Your task to perform on an android device: I want to share a woodworking fair event with my brother through the gmail ID tiago121@gmail.com on the calendar app.
Image 0: 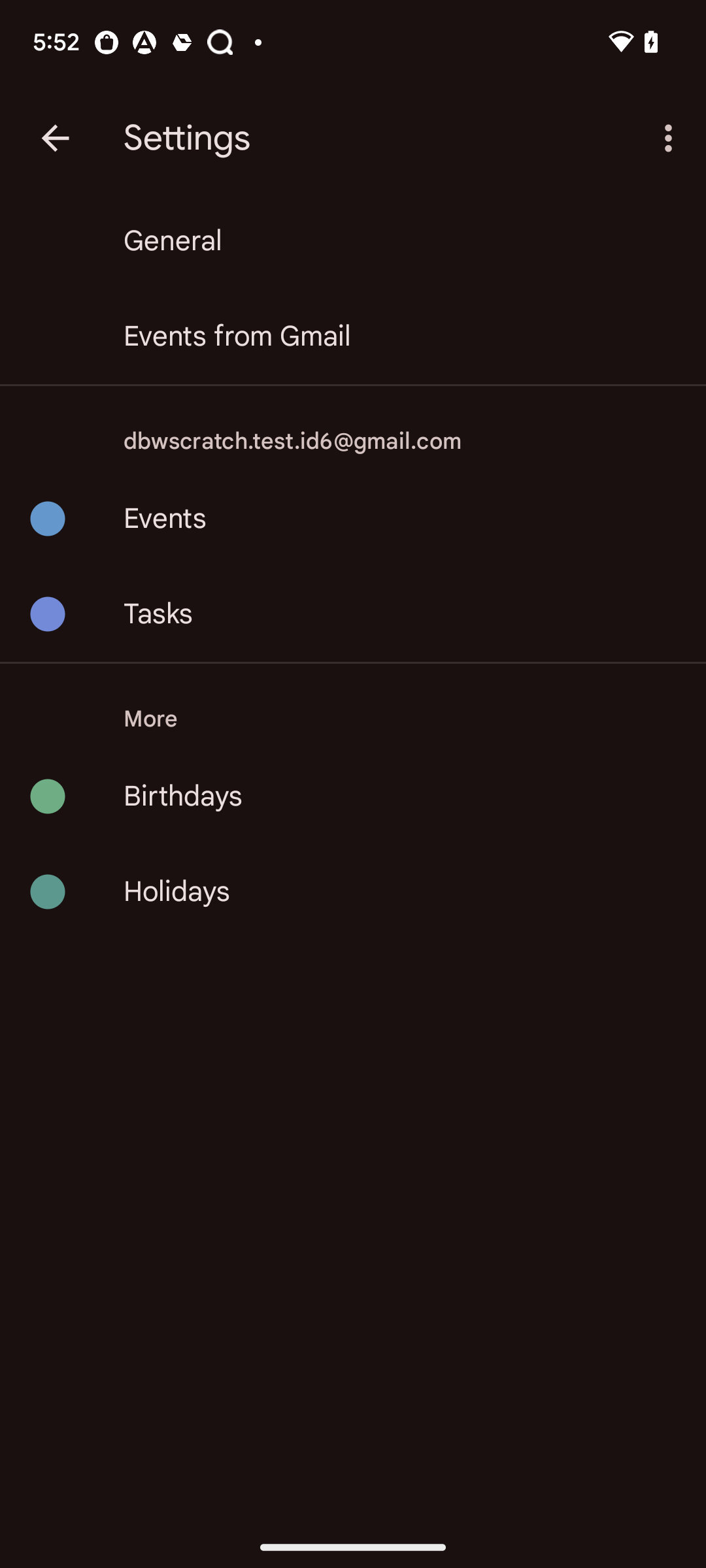
Go back to the previous page
Step 0: press back button
Image 1: 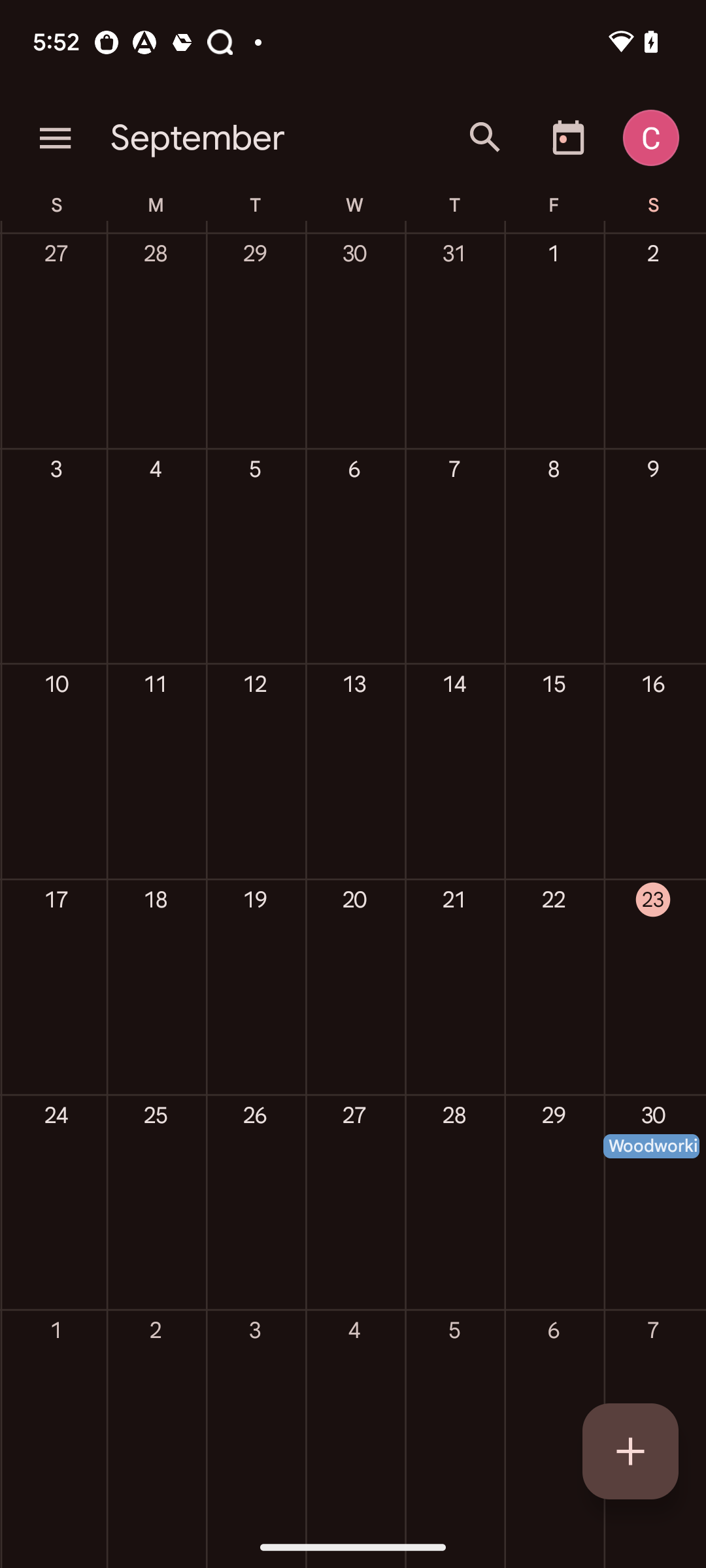
Go to the 30 september
Step 1: click (653, 1203)
Image 2: 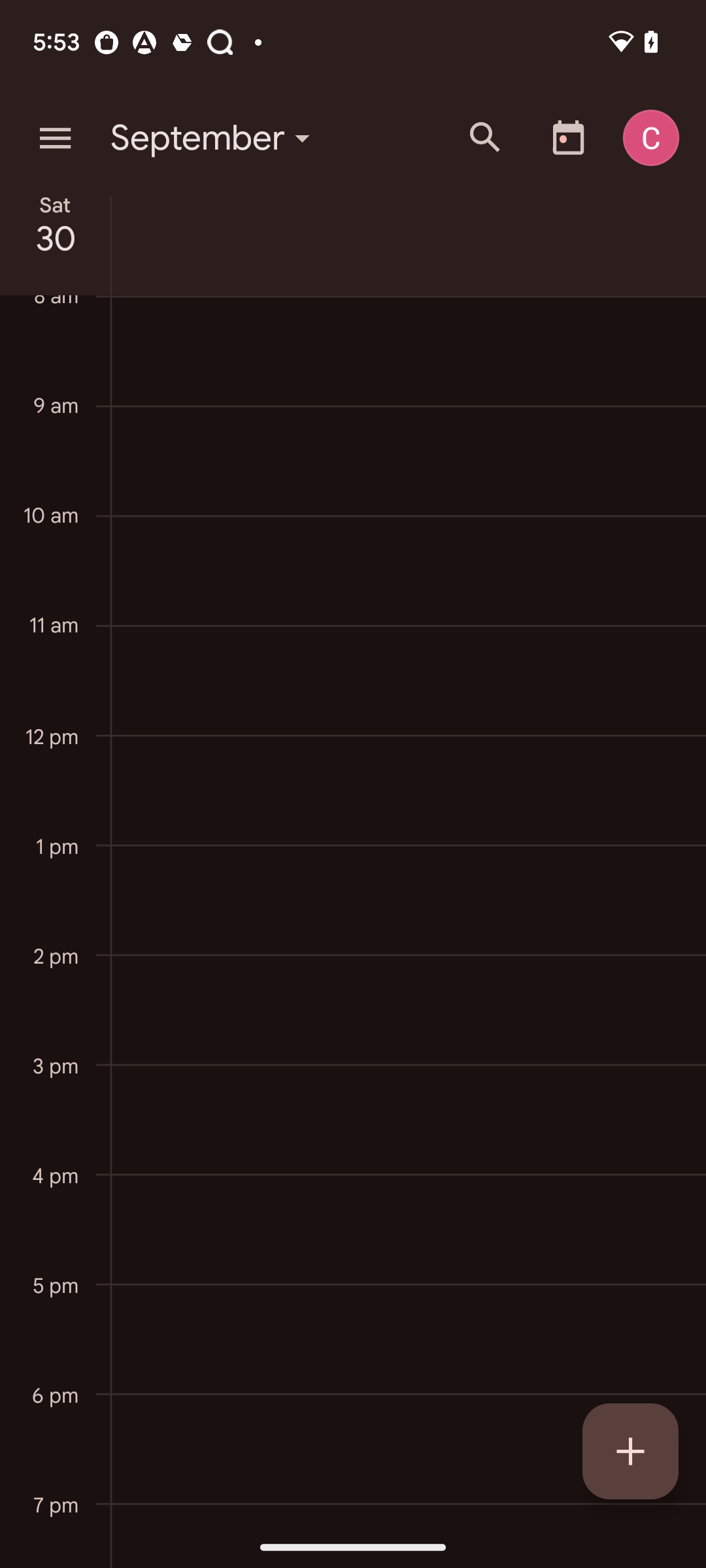
swipe down
Step 2: scroll up
Image 3: 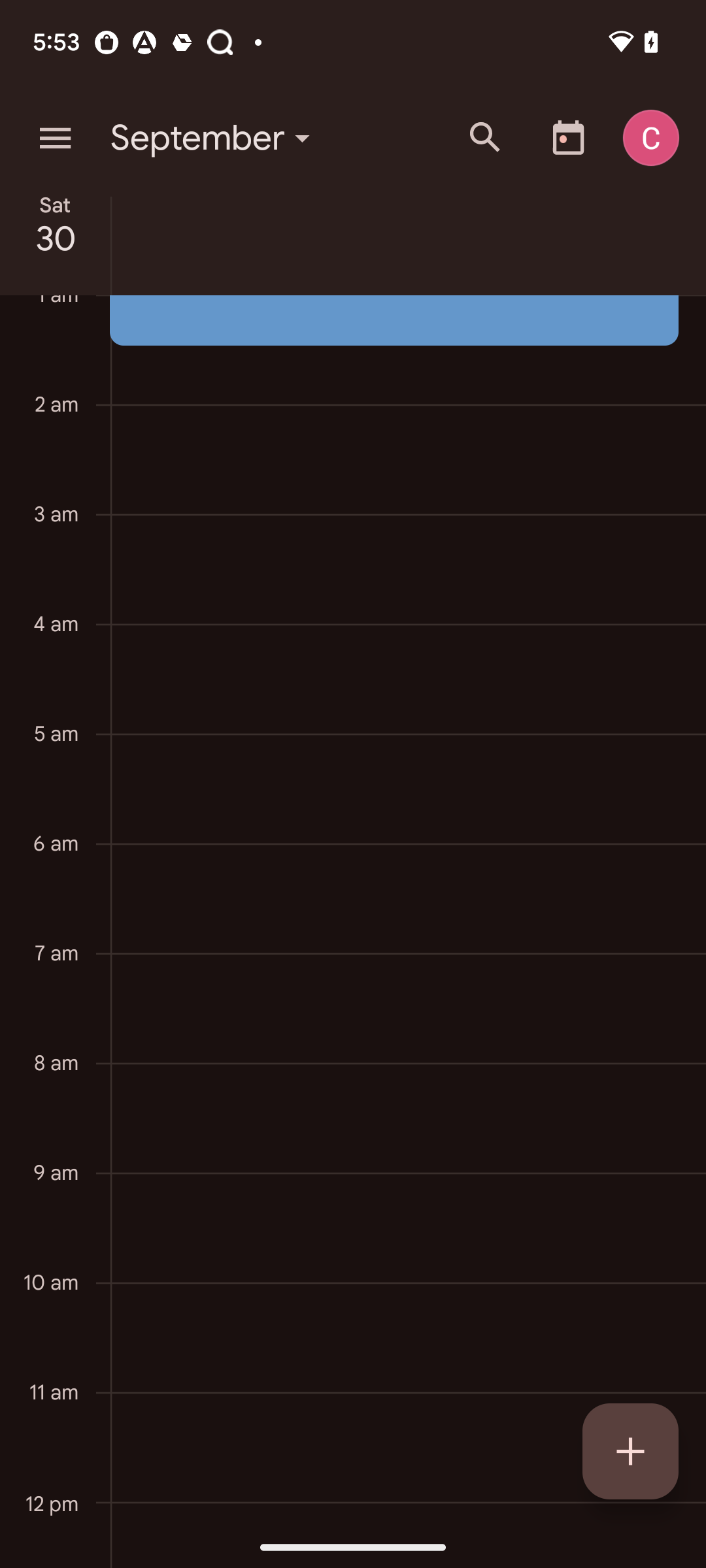
swipe down
Step 3: wait
Image 4: 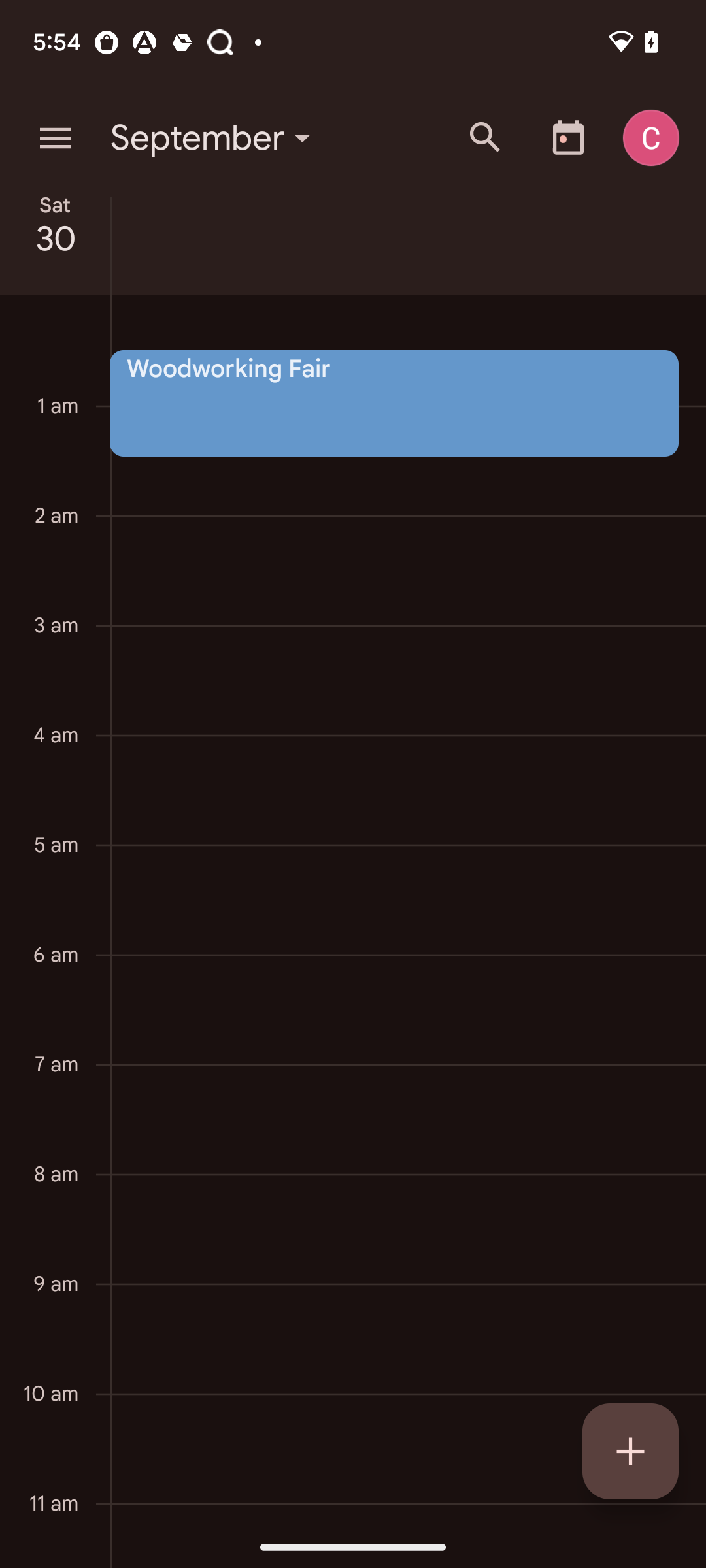
Click on the Woodworking Fair
Step 4: click (394, 403)
Image 5: 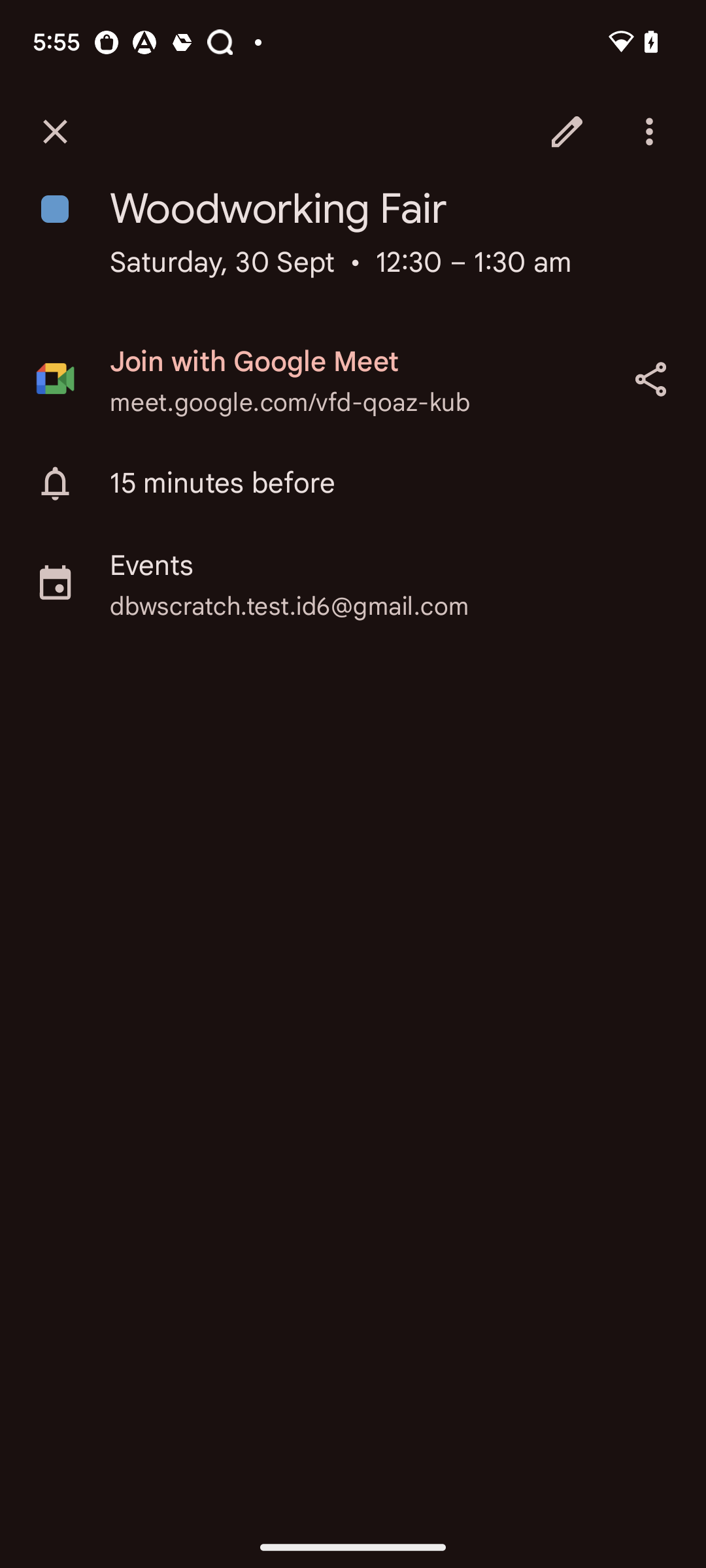
Click on the share icon 
Step 5: click (650, 379)
Image 6: 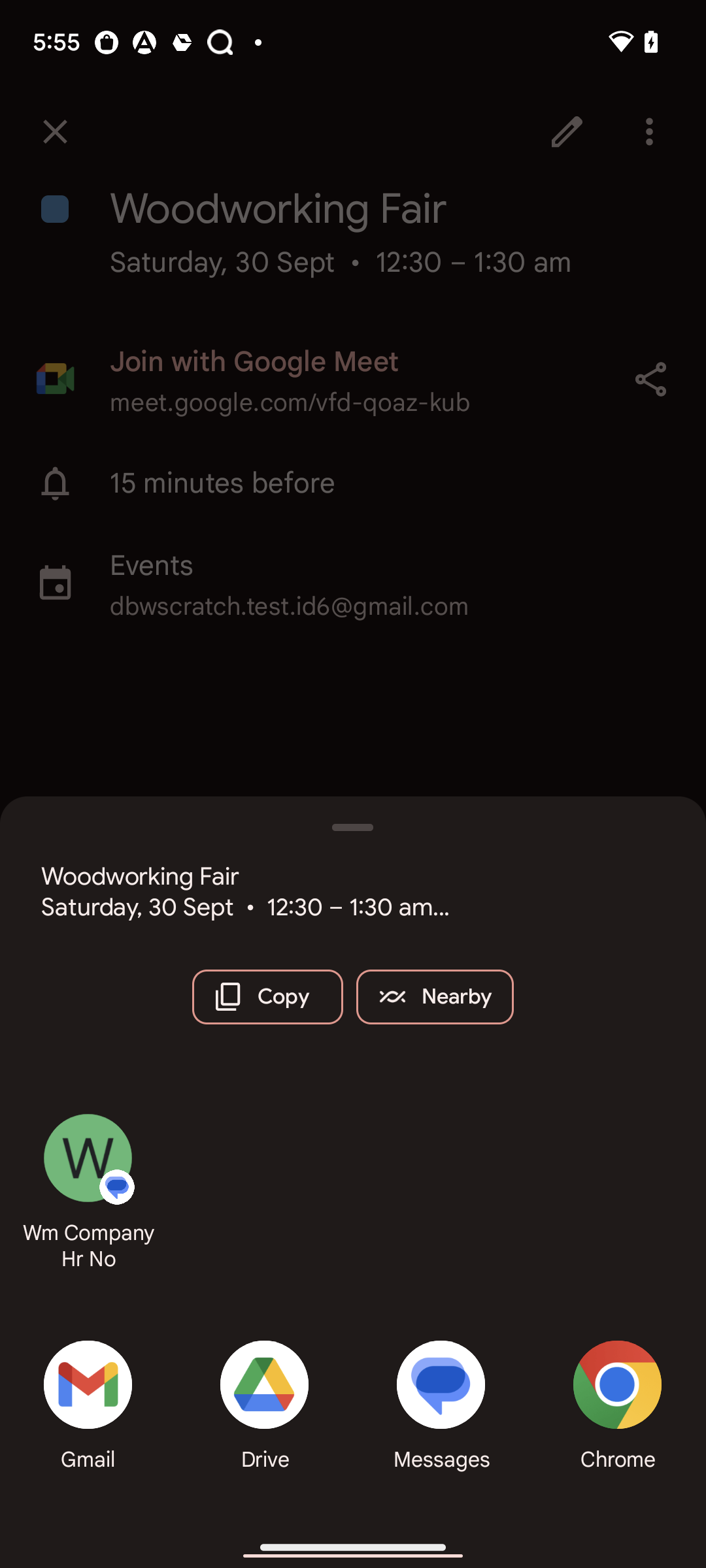
Click on the gmail option
Step 6: click (78, 1416)
Image 7: 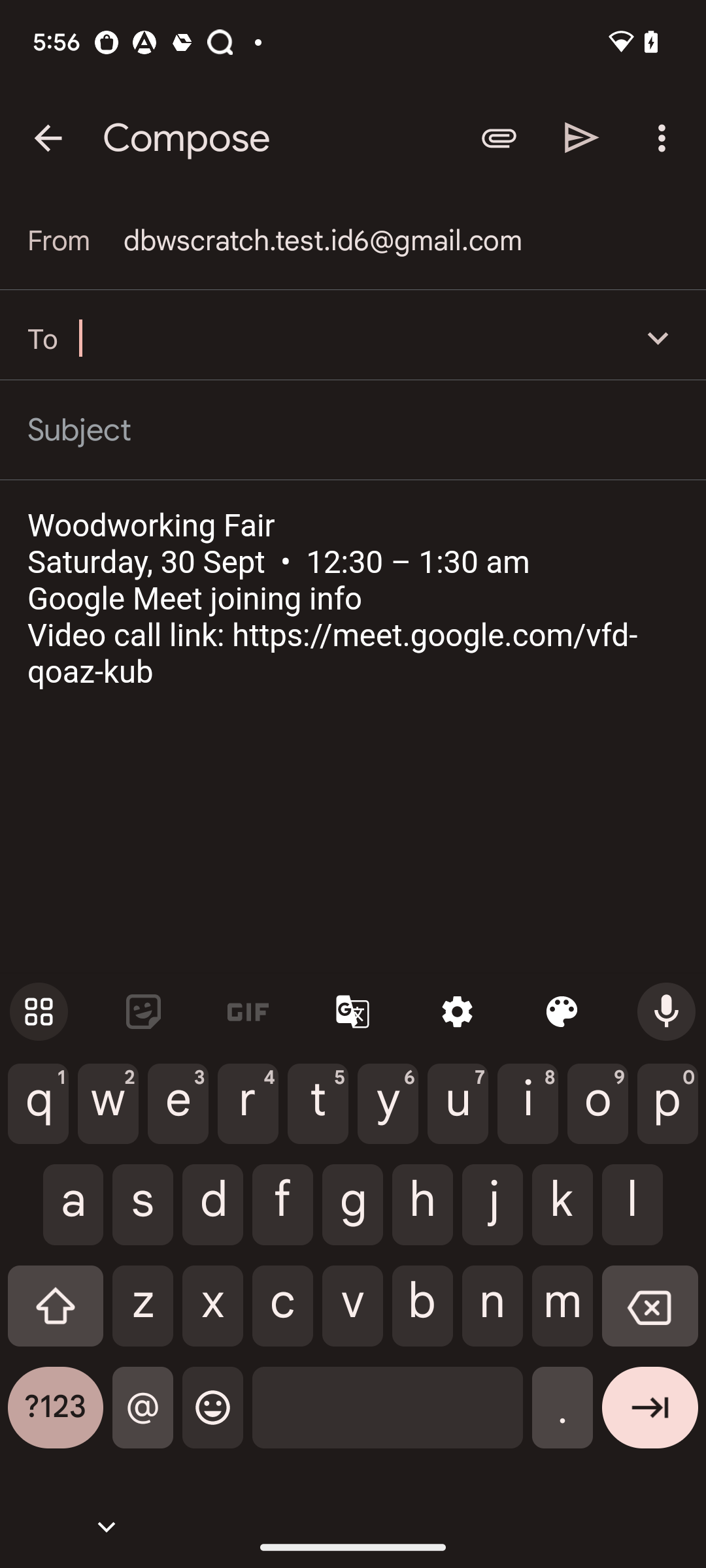
Add Recipient tiago121@gmail.com
Step 7: type "tiago121@gmail.com"
Image 8: 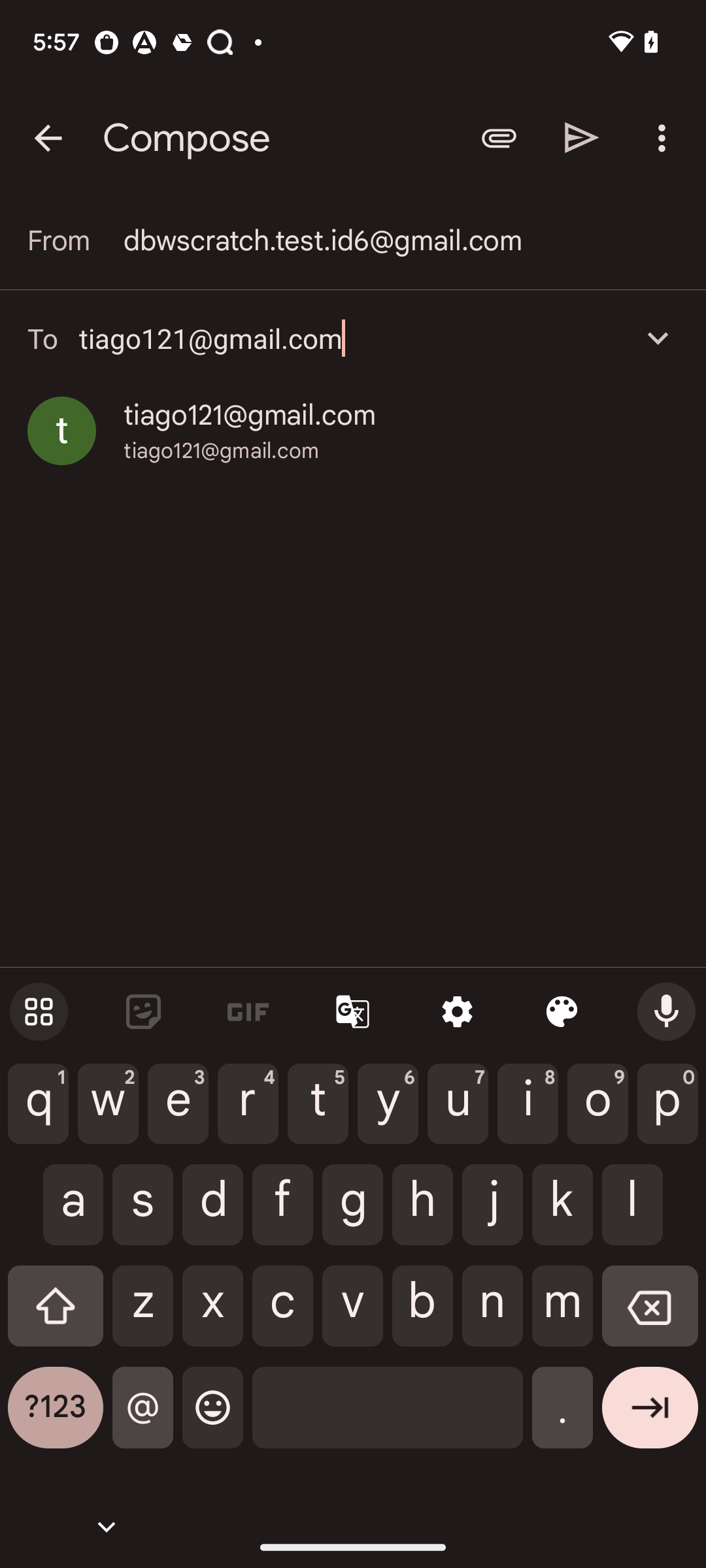
Click on the send icon at the top right corner of the screen
Step 8: click (582, 138)